Your task to perform on an android device: I'd like to save this Recording 2 file as a Kid 1 file.
Image 0: 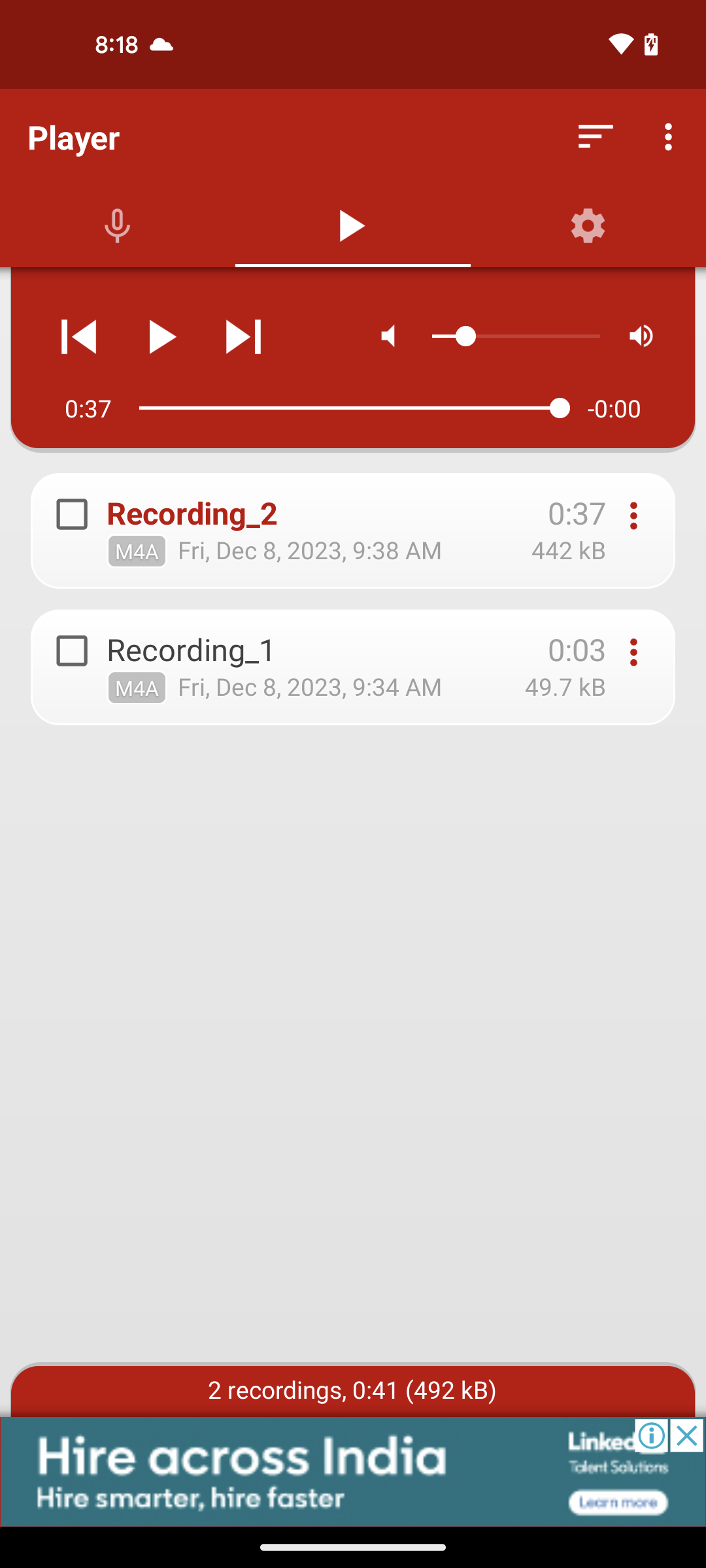
click on three dots of Recording 2
Step 0: click (633, 515)
Image 1: 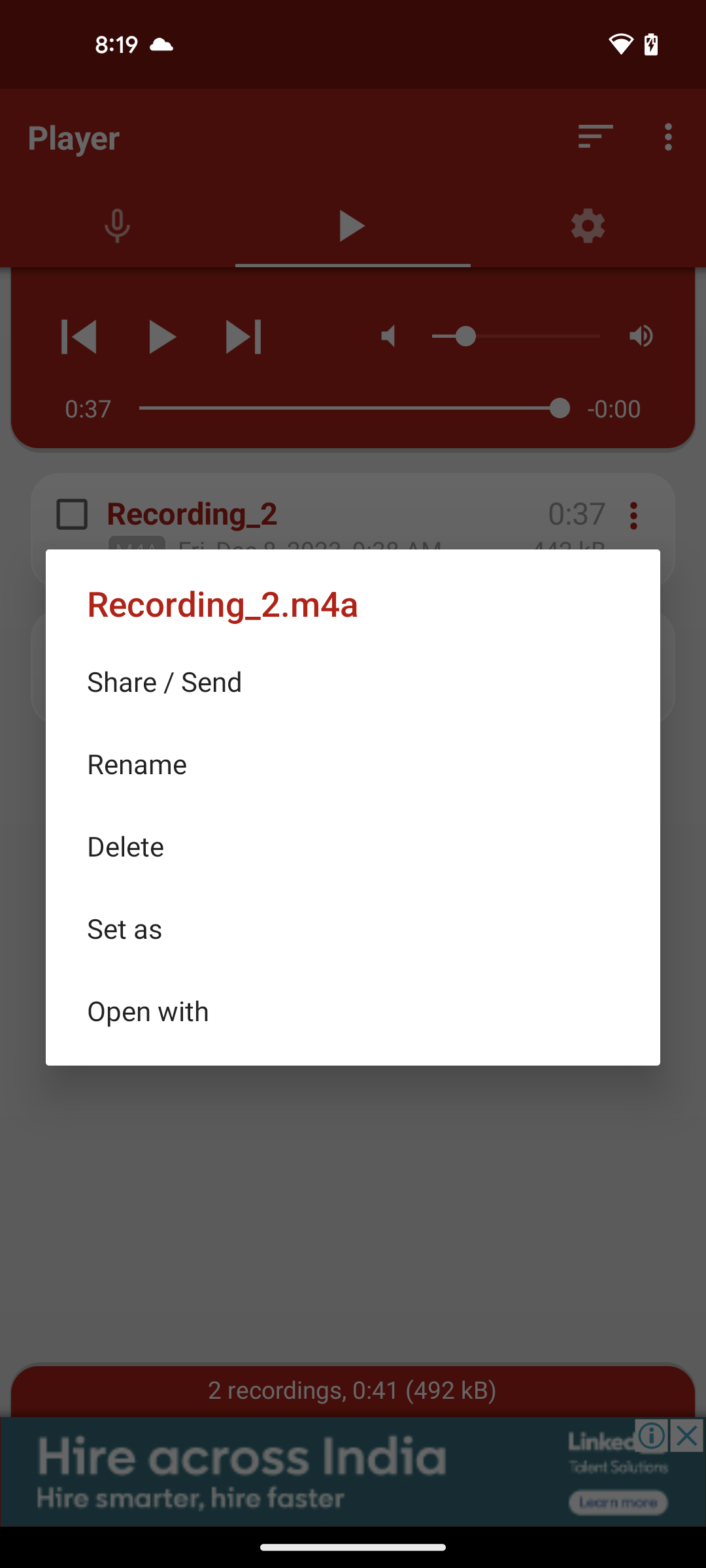
click on Rename
Step 1: click (353, 763)
Image 2: 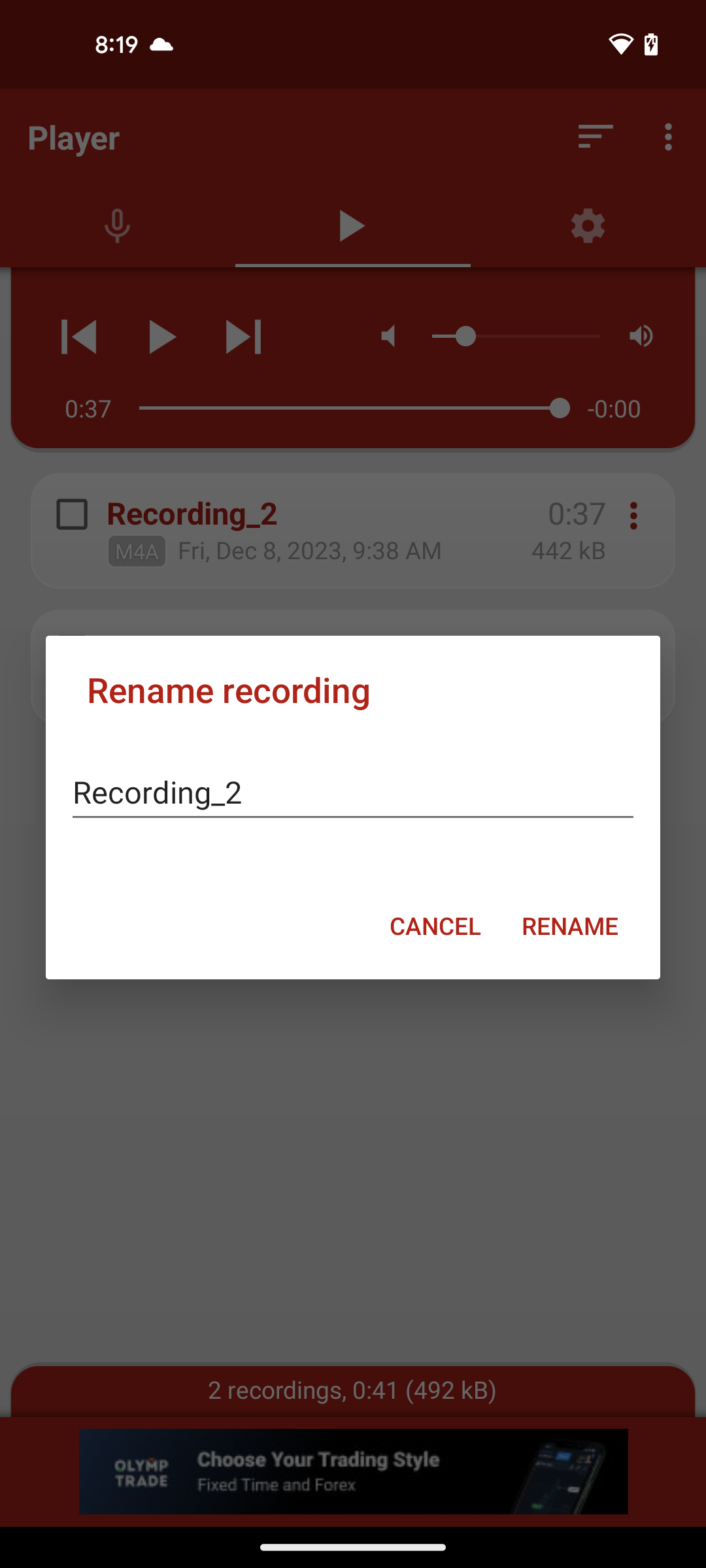
click on the type section
Step 2: click (353, 792)
Image 3: 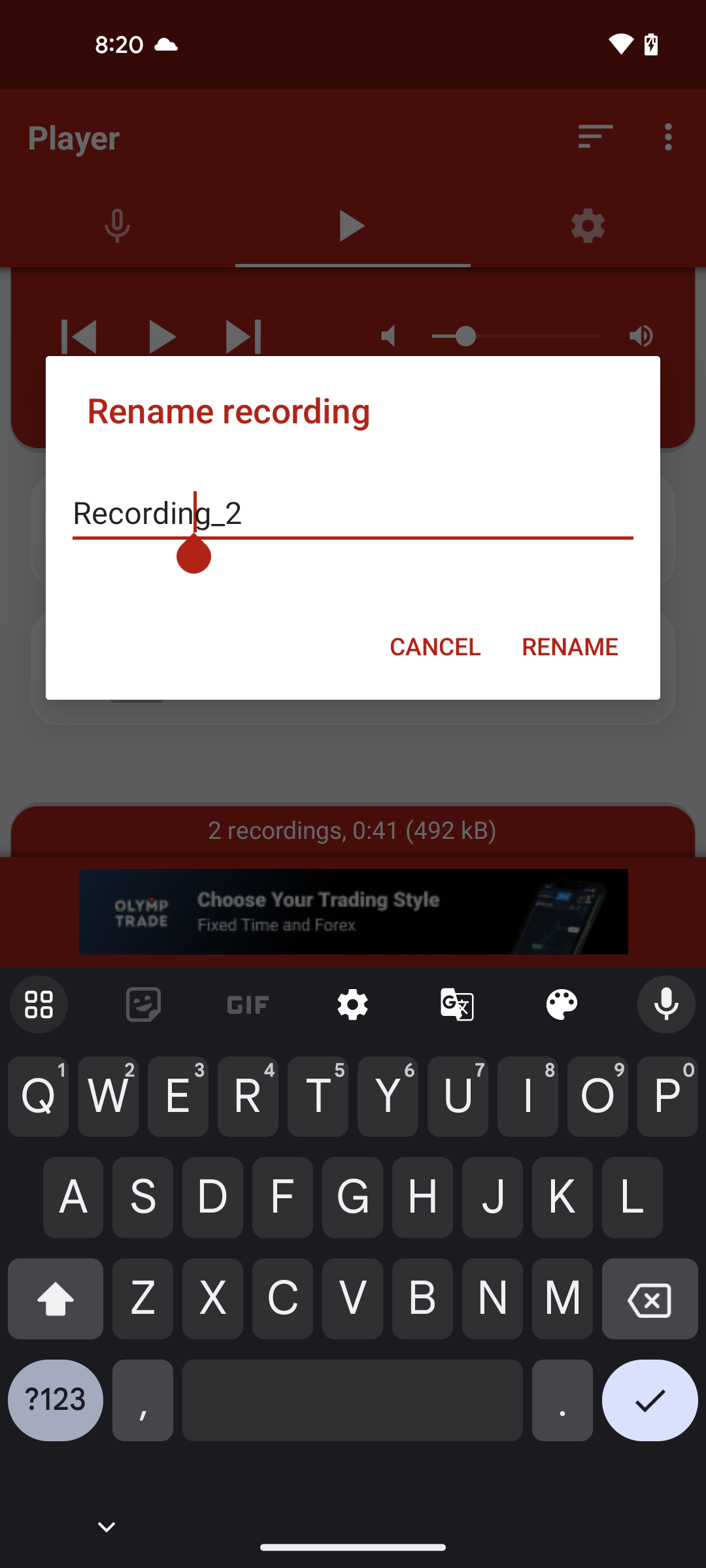
type Kid 1
Step 3: type "Kid 1"
Image 4: 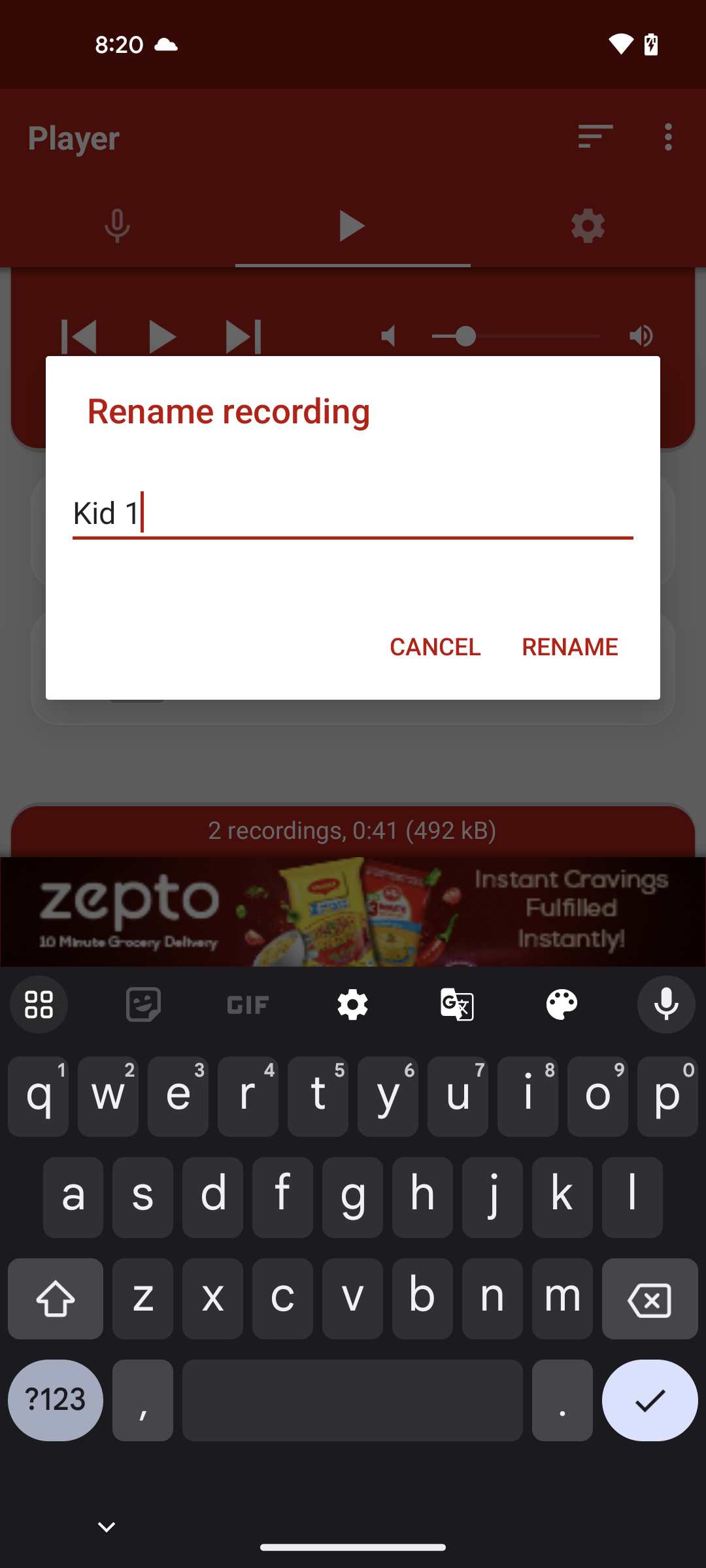
click on Rename option
Step 4: click (570, 645)